Your task to perform on an android device: In the ExaWeather app, set up the weather alert so I get notified every time there are some major changes in the weather.
Image 0: 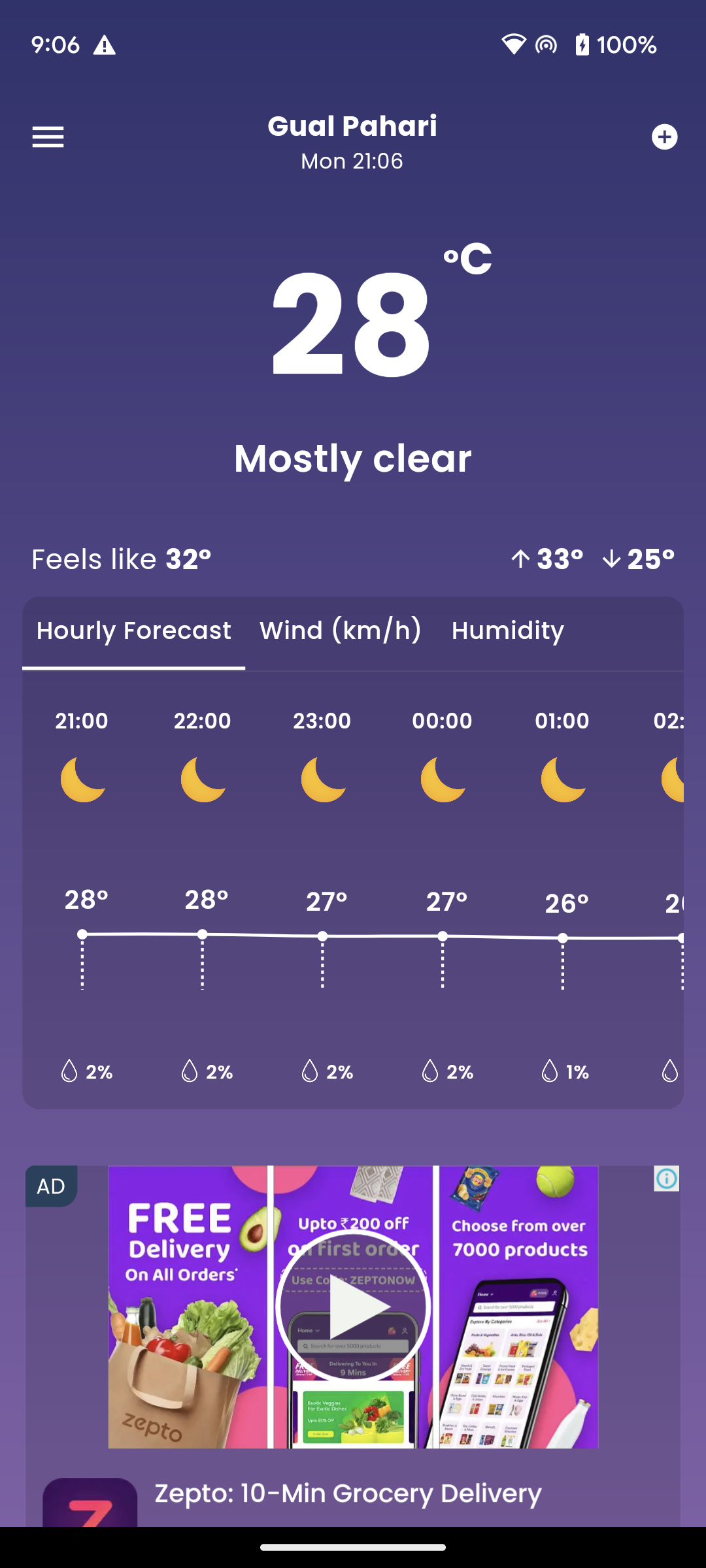
Click on the menu icon at the top left corner of the screen.
Step 0: click (48, 137)
Image 1: 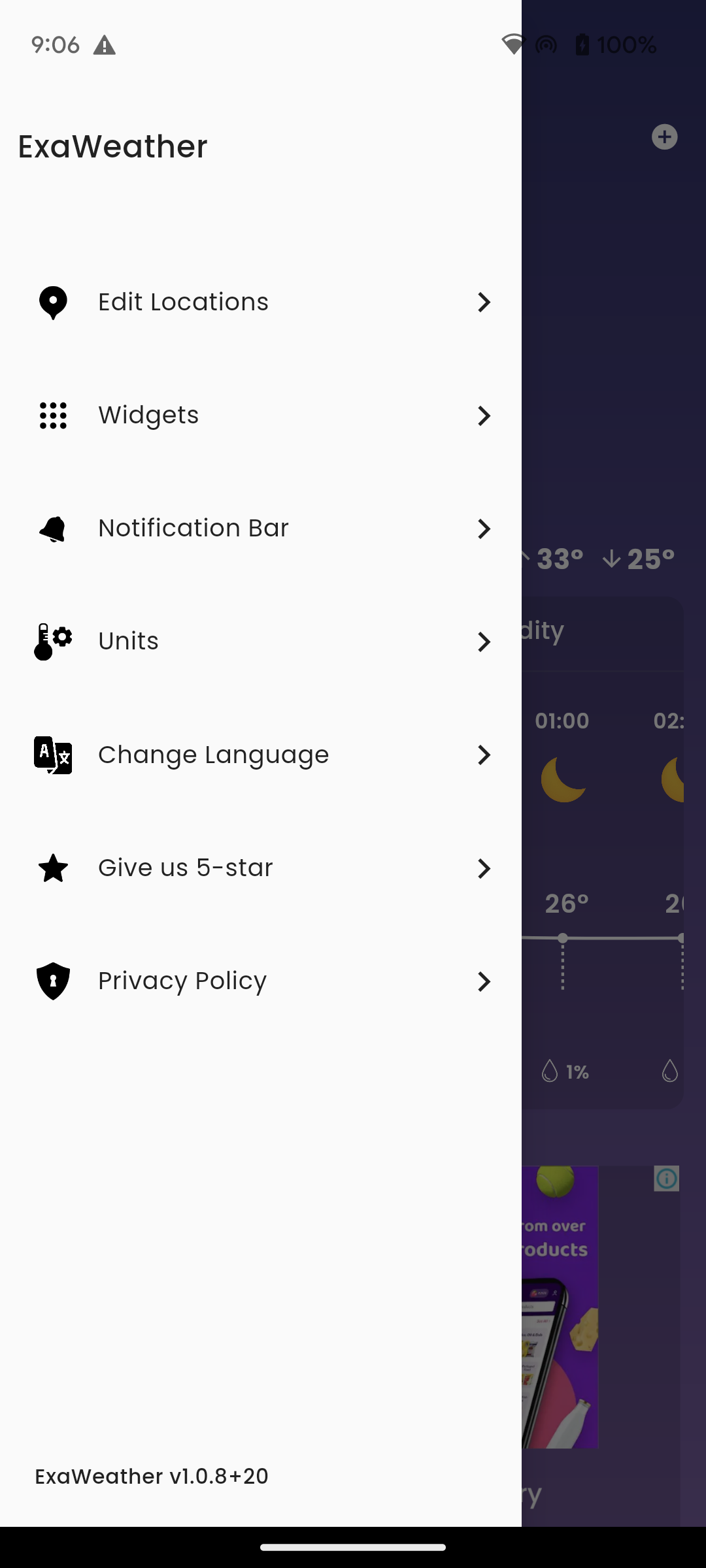
Click on the notification bar option on the left side of the screen. 
Step 1: click (261, 529)
Image 2: 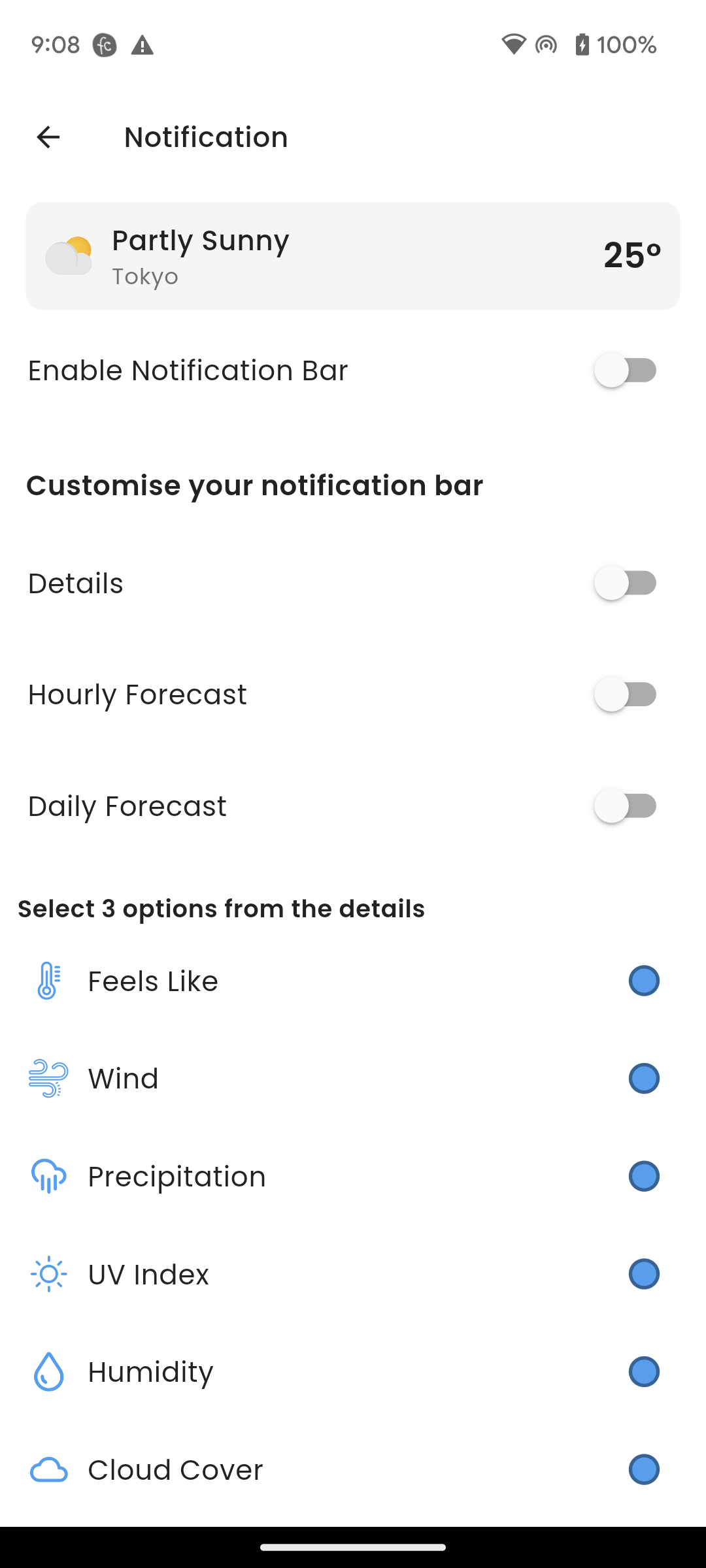
Click on the toggle button on the right side of the enable notification bar option.
Step 2: click (628, 370)